Your task to perform on an android device: I am tired of the outdated styles, so it's time to make a change. Use the Amazon app's running Surface filter to find women's Track shoes.
Image 0: 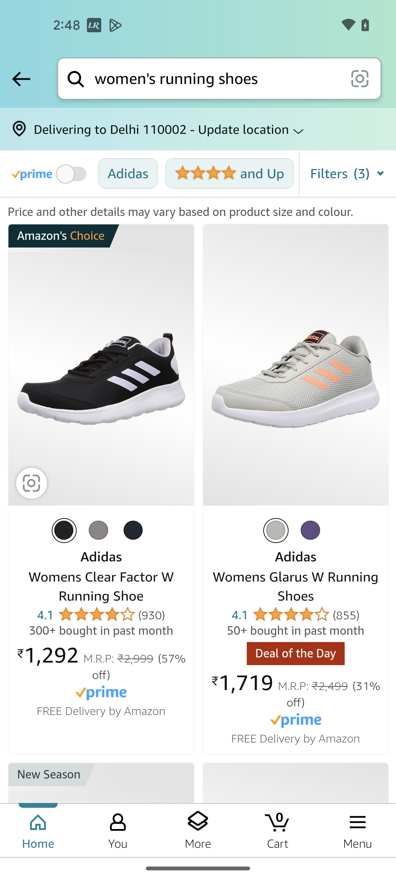
Click on the Filters option
Step 0: click (364, 173)
Image 1: 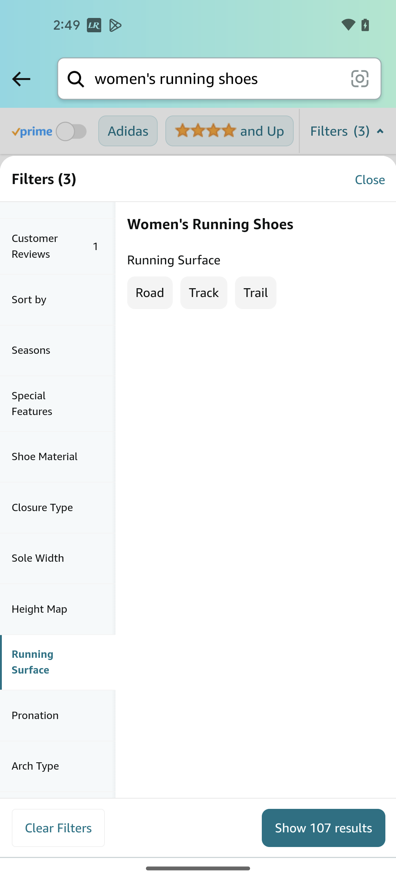
Click on the Track 
Step 1: click (203, 292)
Image 2: 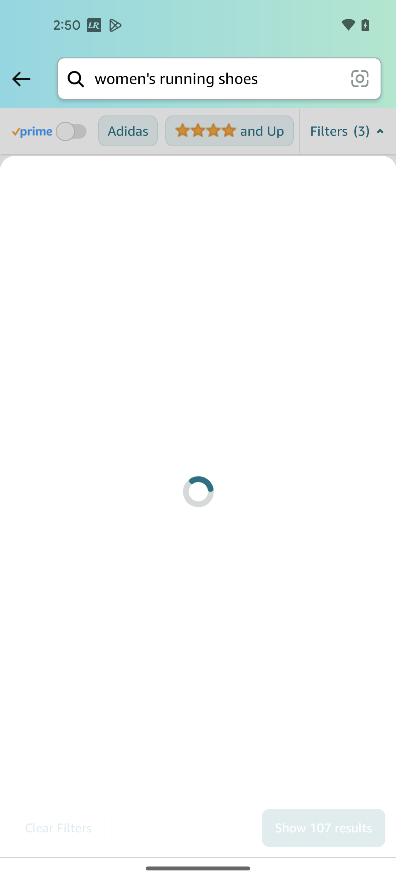
Click on the Show 9 results
Step 2: click (324, 827)